Your task to perform on an android device: I want to save the existing presentation as powerpoint (.pptx) with the title gardening club ppt 1.
Image 0: 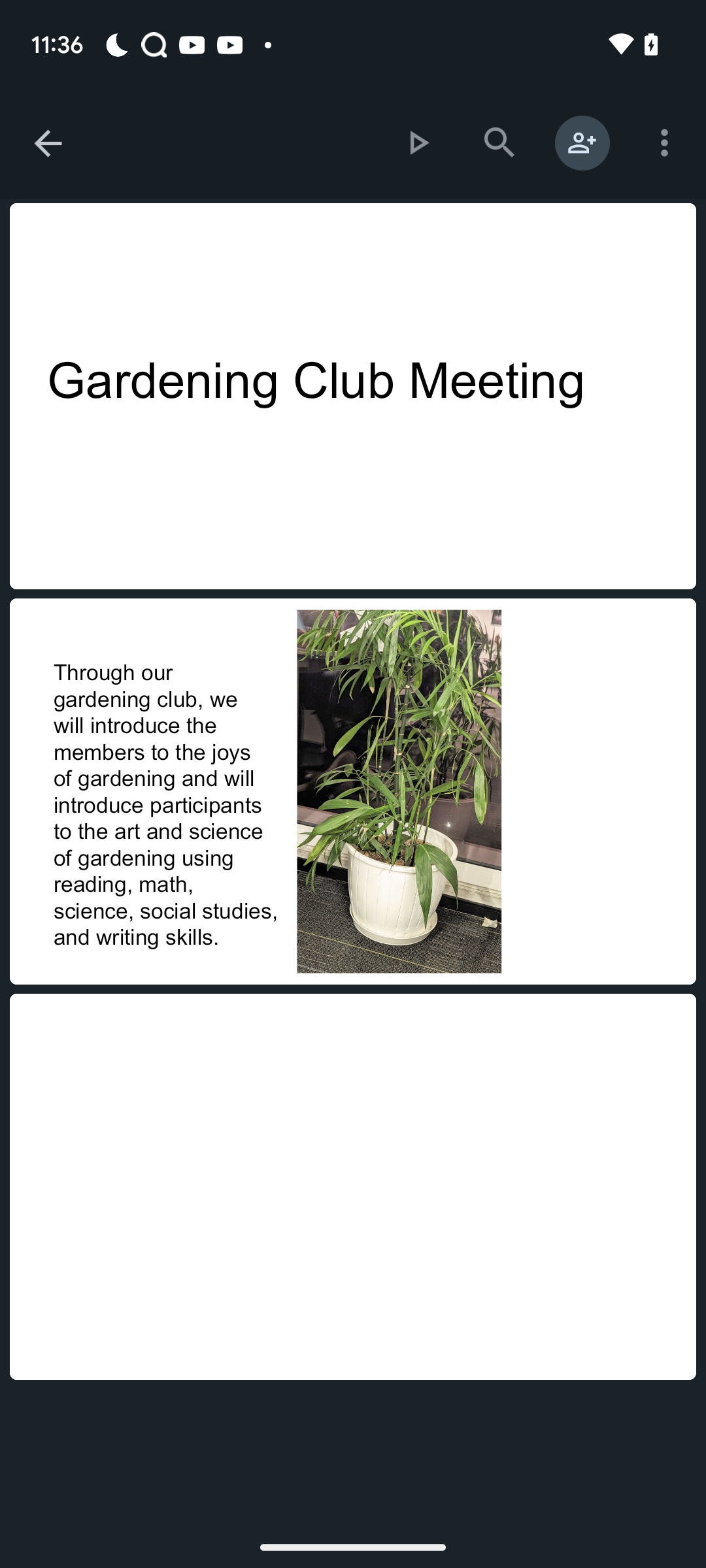
Click on the back icon at the top left of screen
Step 0: click (48, 143)
Image 1: 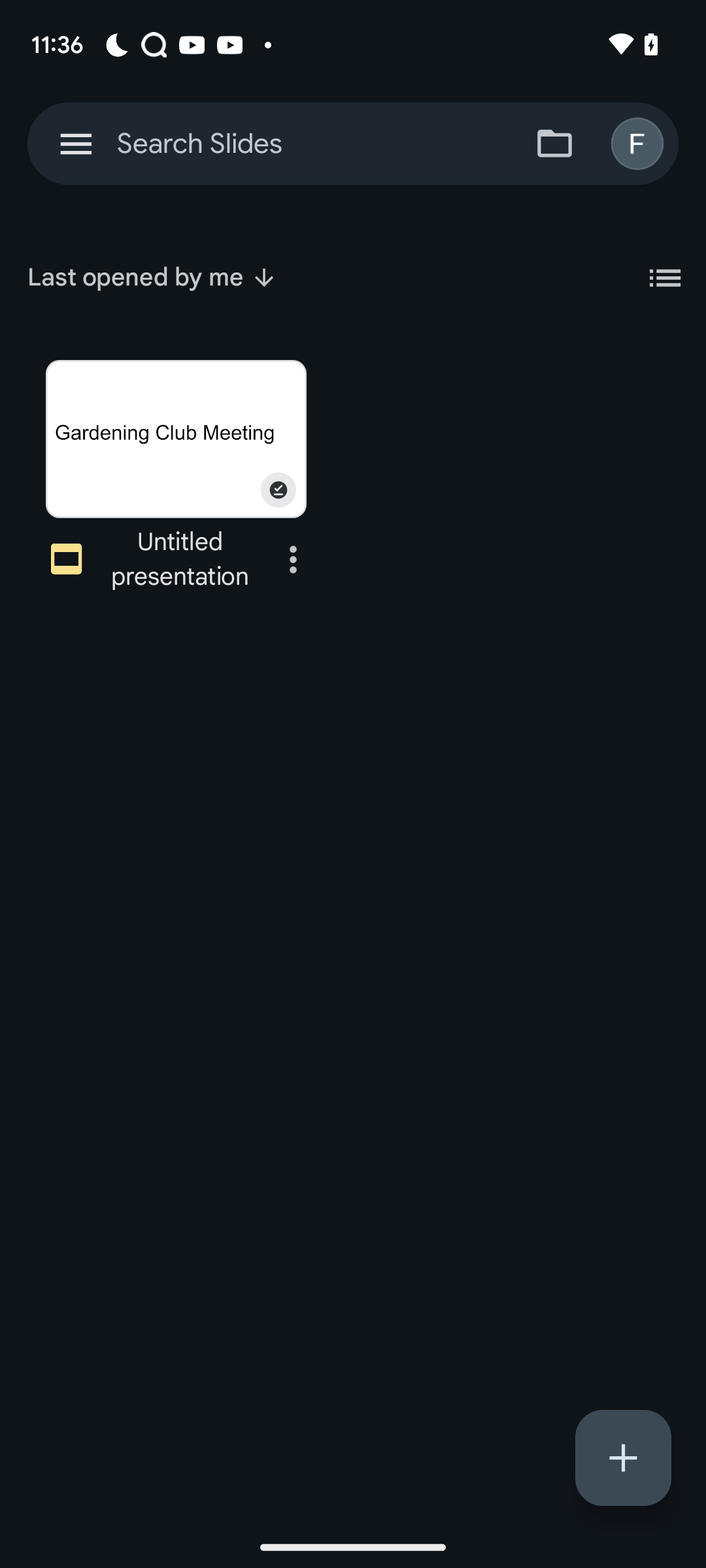
Click on the three dot icon of the presentation
Step 1: click (293, 559)
Image 2: 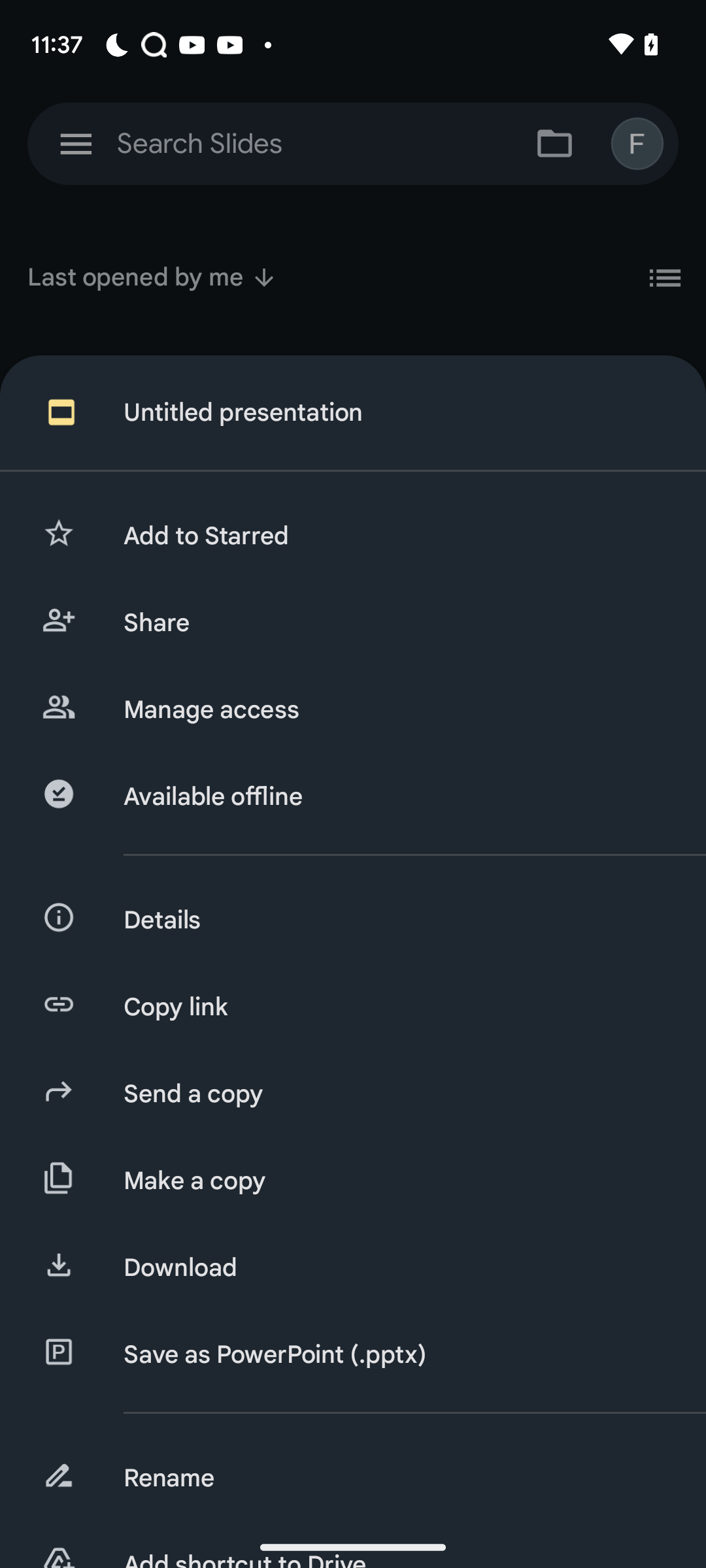
Click on rename icon
Step 2: click (394, 1478)
Image 3: 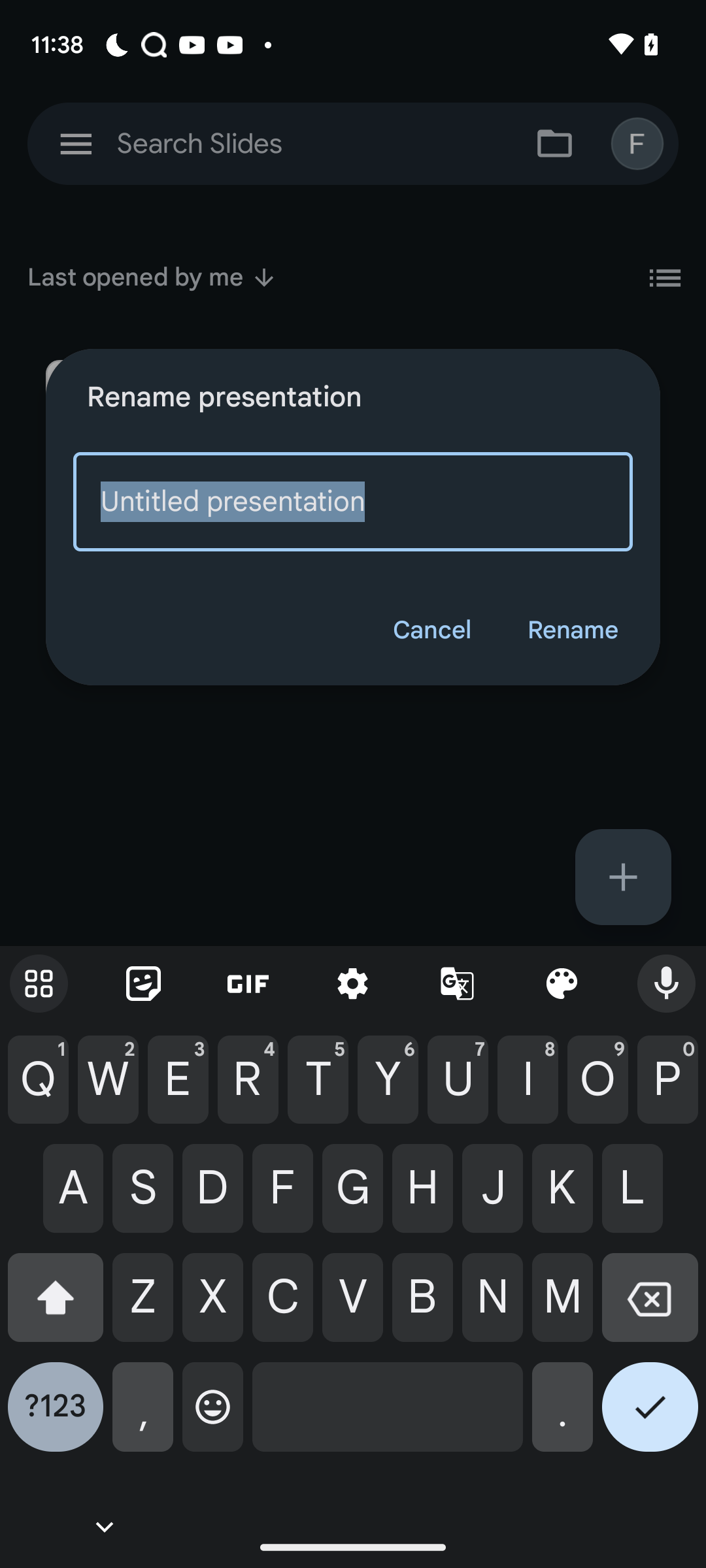
Click on the cross icon
Step 3: click (650, 1307)
Image 4: 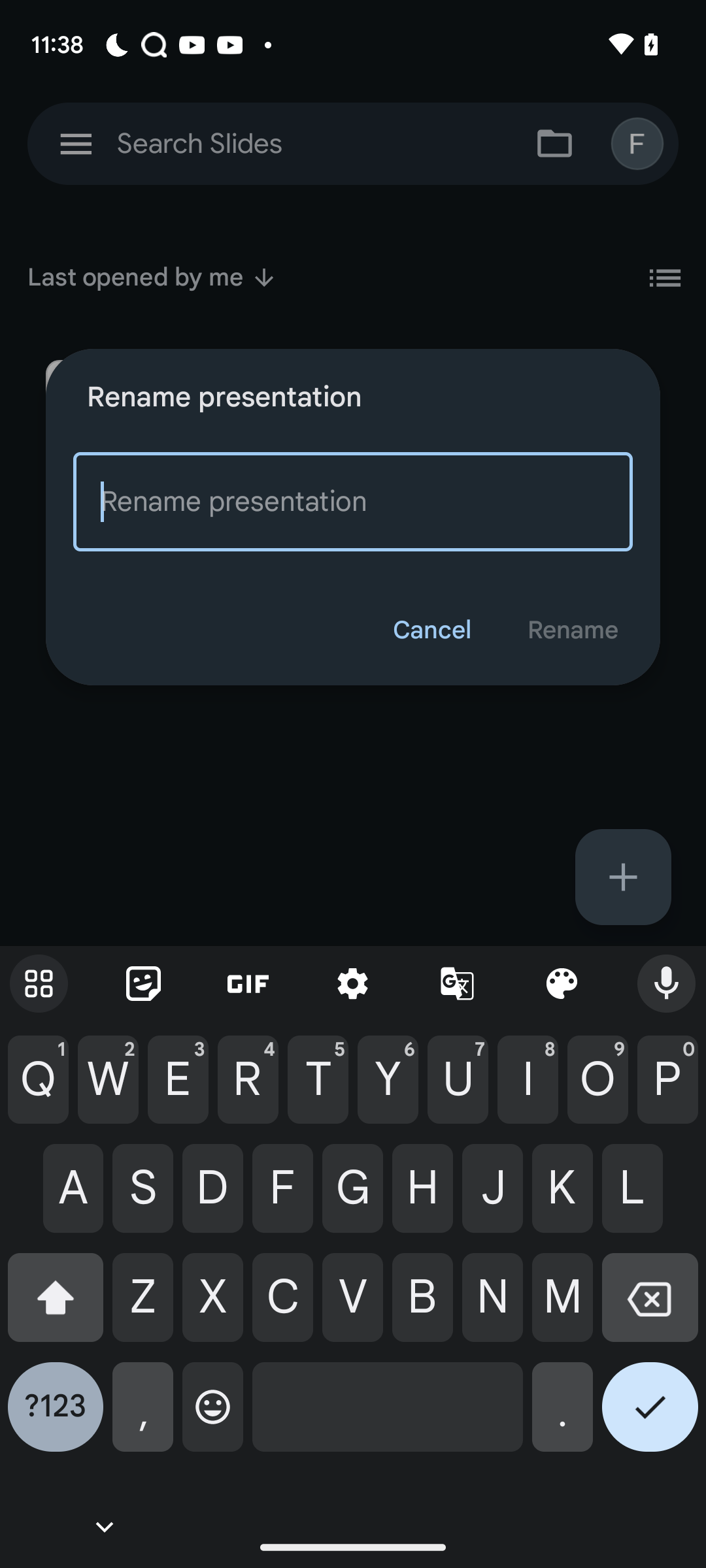
Enter gardening club ppt 1
Step 4: wait
Image 5: 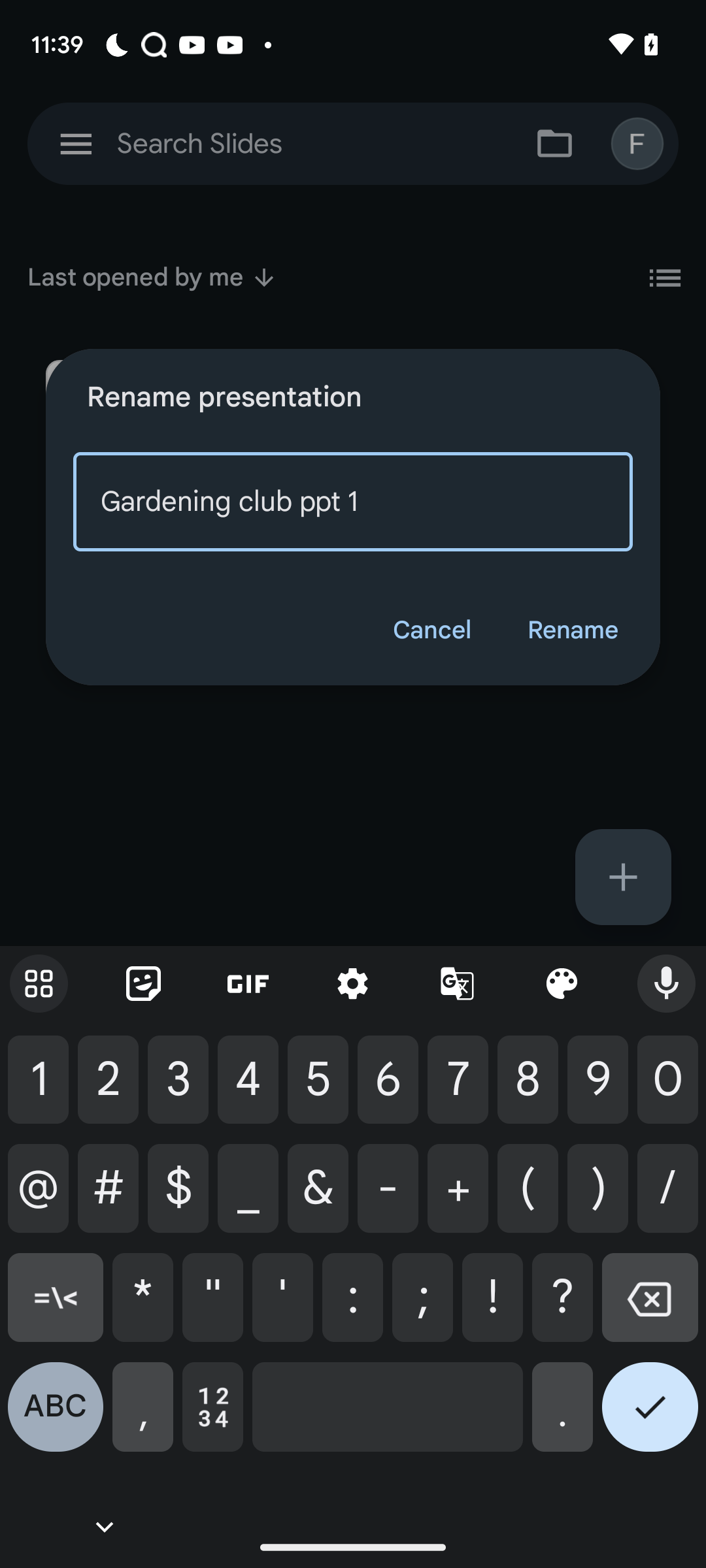
Click on Rename button
Step 5: click (572, 630)
Image 6: 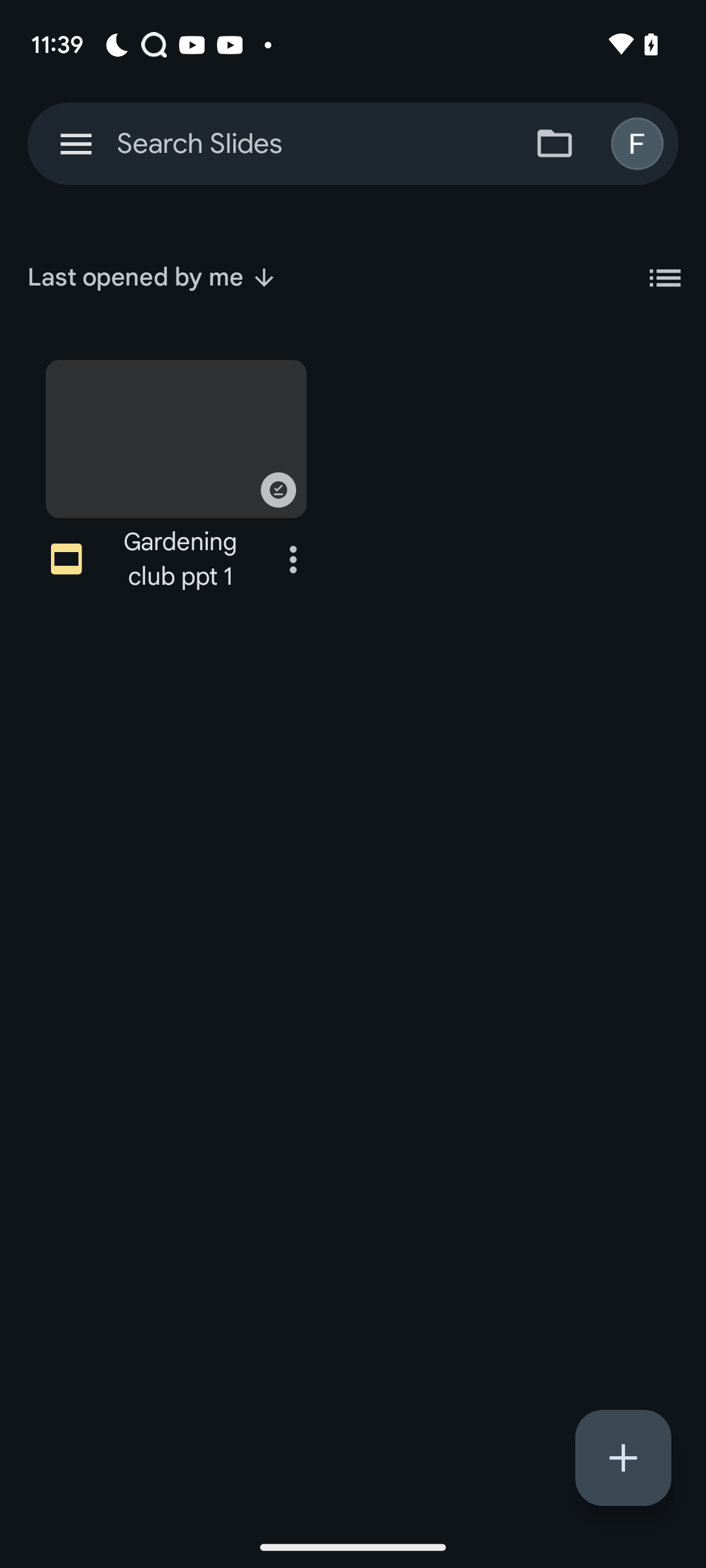
Click on Rename button
Step 6: wait